Your task to perform on an android device: I would like to share a recording from the Smart Recorder app called "Practice 2" with Janedbwpersonatest@gmail.com via the Gmail app.
Image 0: 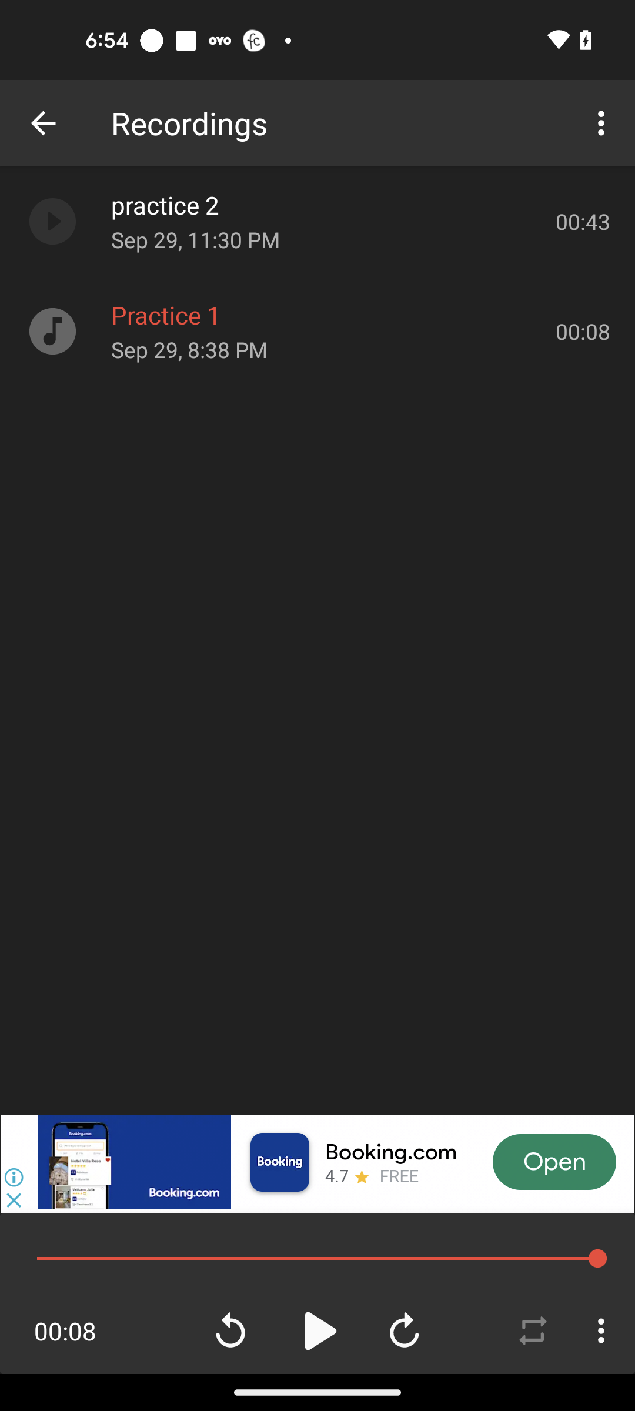
Long press the Practice 2 recording to view share option
Step 0: long press (330, 205)
Image 1: 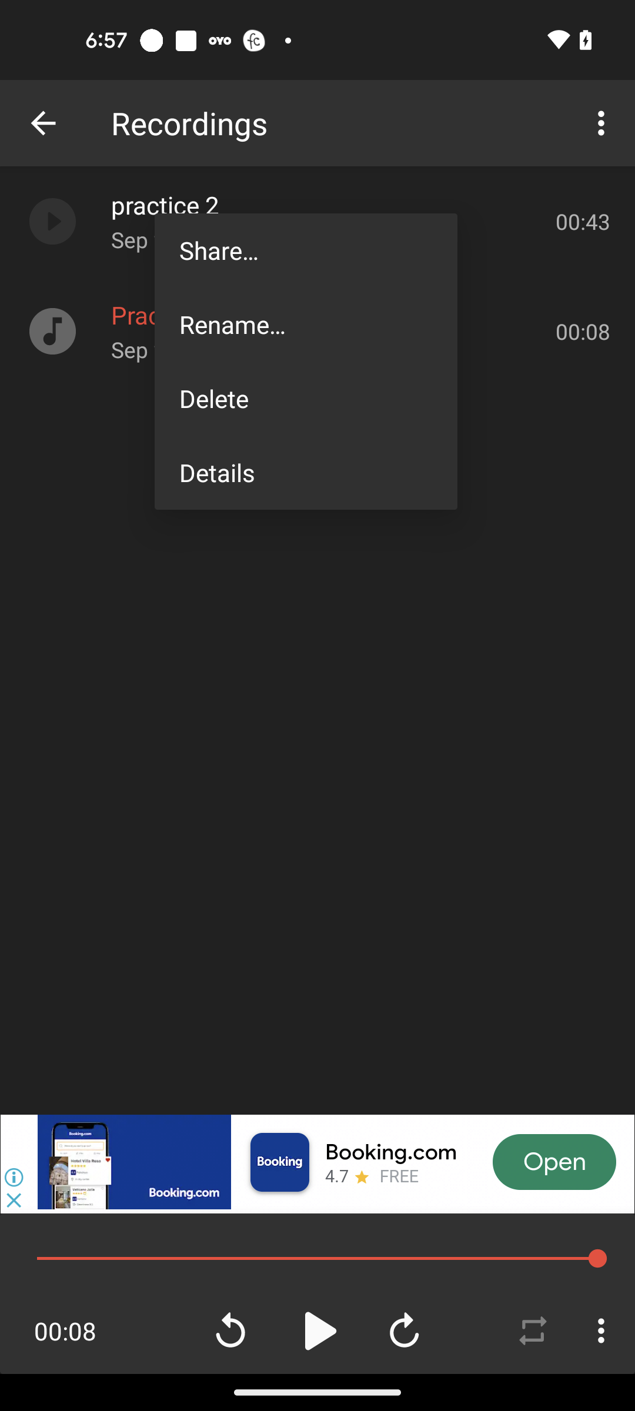
Click on the share option
Step 1: click (306, 250)
Image 2: 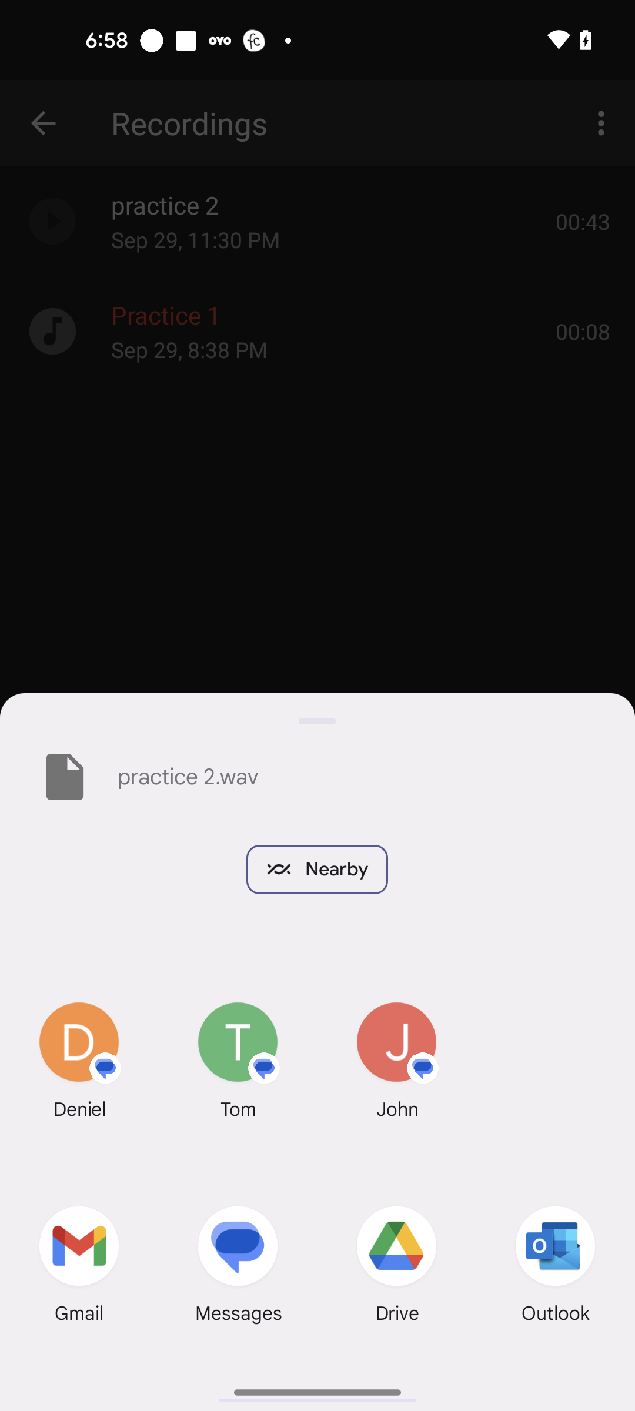
Select the Gmail app option
Step 2: click (75, 1252)
Image 3: 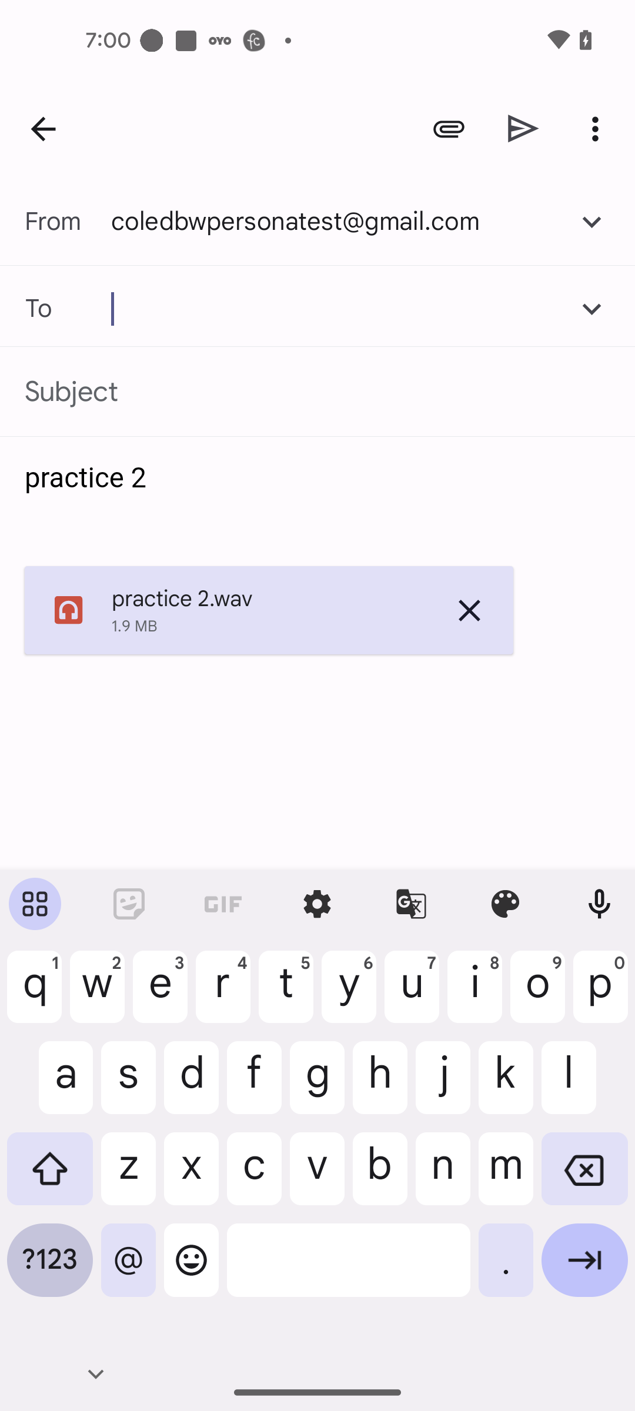
Enter the Email ID as Janedbwpersonatest@gmail.com
Step 3: type "Janedbwpersonatest@gmail.com"
Image 4: 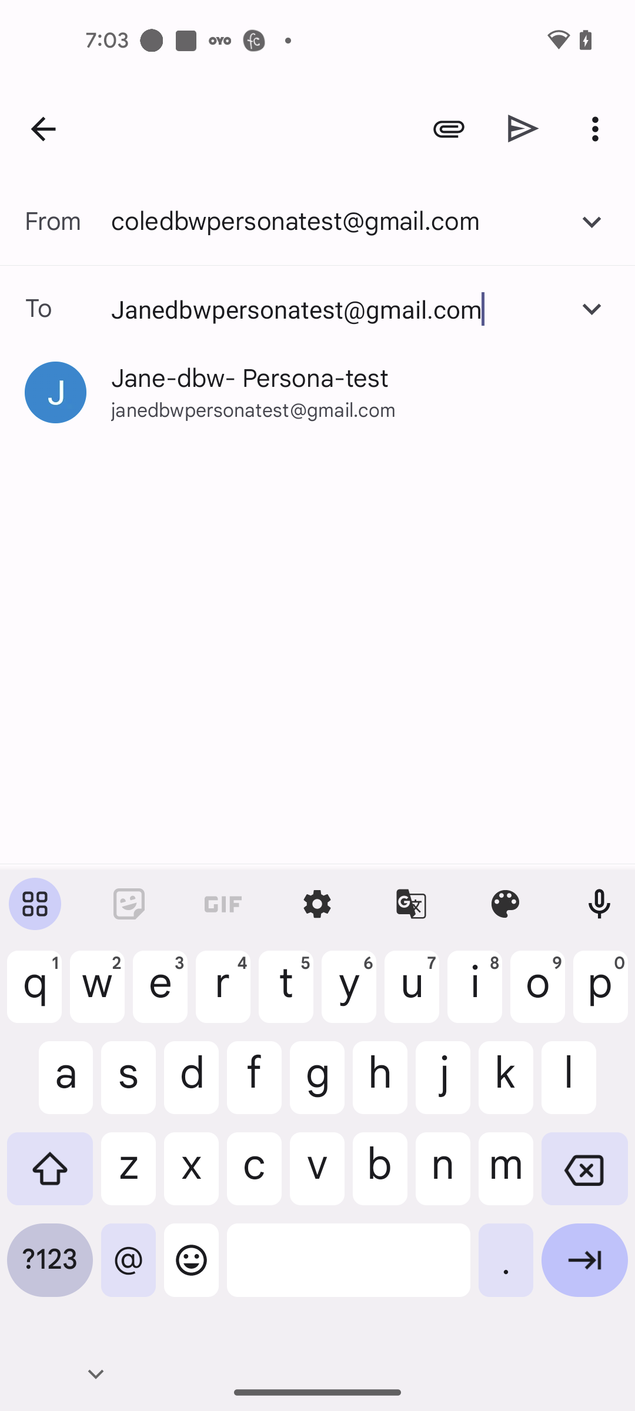
Click on the suggested Email ID Janedbwpersonatest@gmail.com
Step 4: click (250, 378)
Image 5: 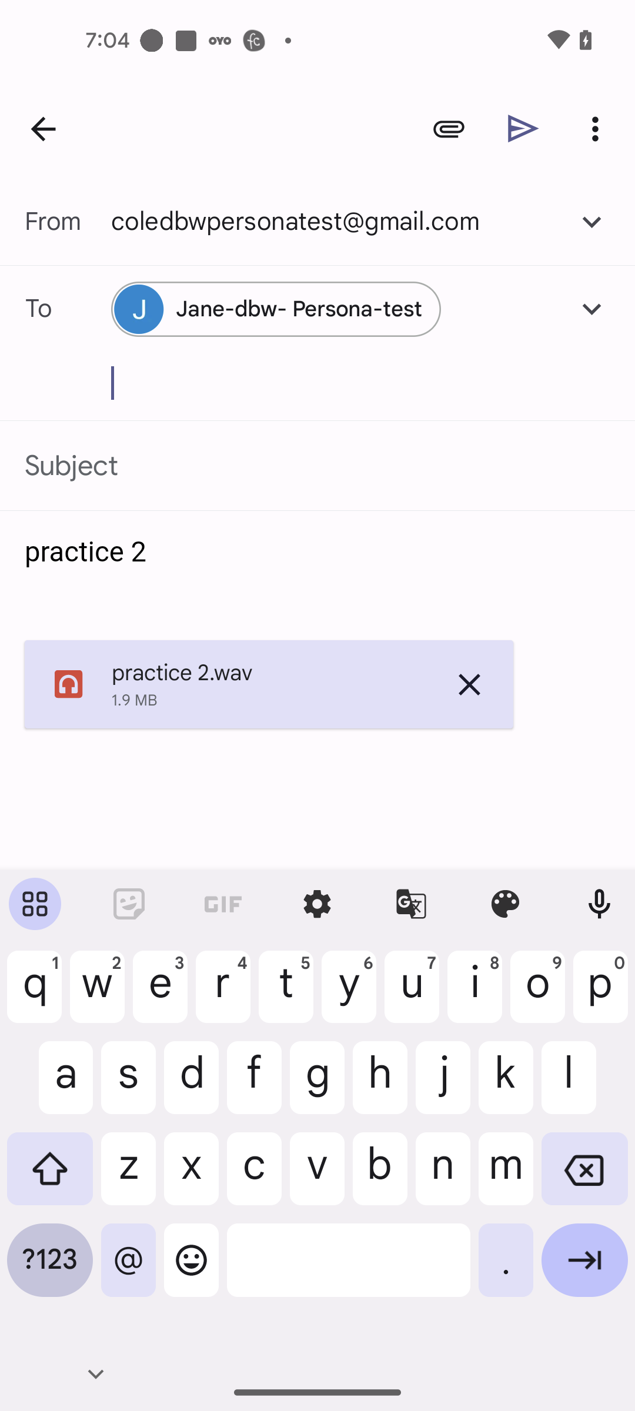
Click on the send icon at the top of the screen
Step 5: click (523, 128)